Your task to perform on an android device: Go to the Spinny app and browse for Mercedes-Benz cars.
Image 0: 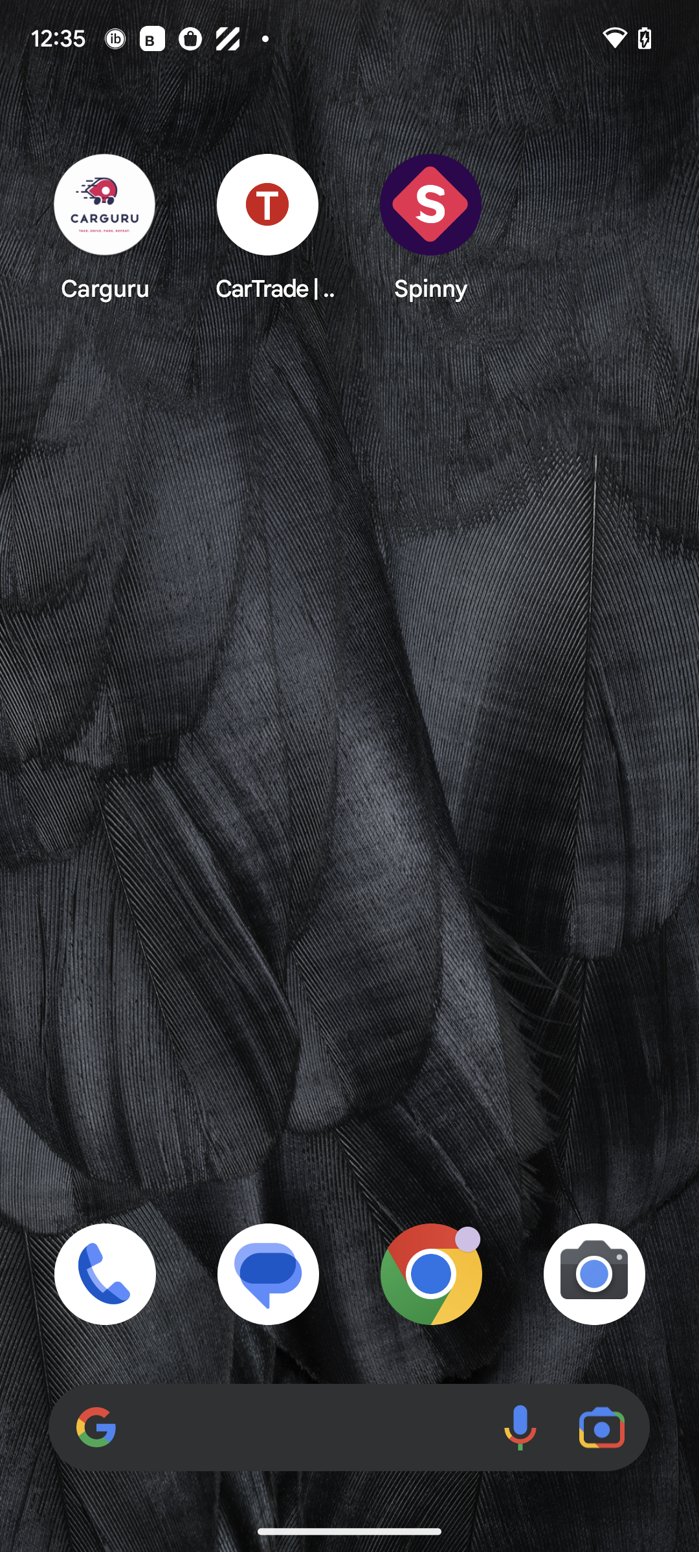
Open the Spinny app.
Step 0: open app "Spinny"
Image 1: 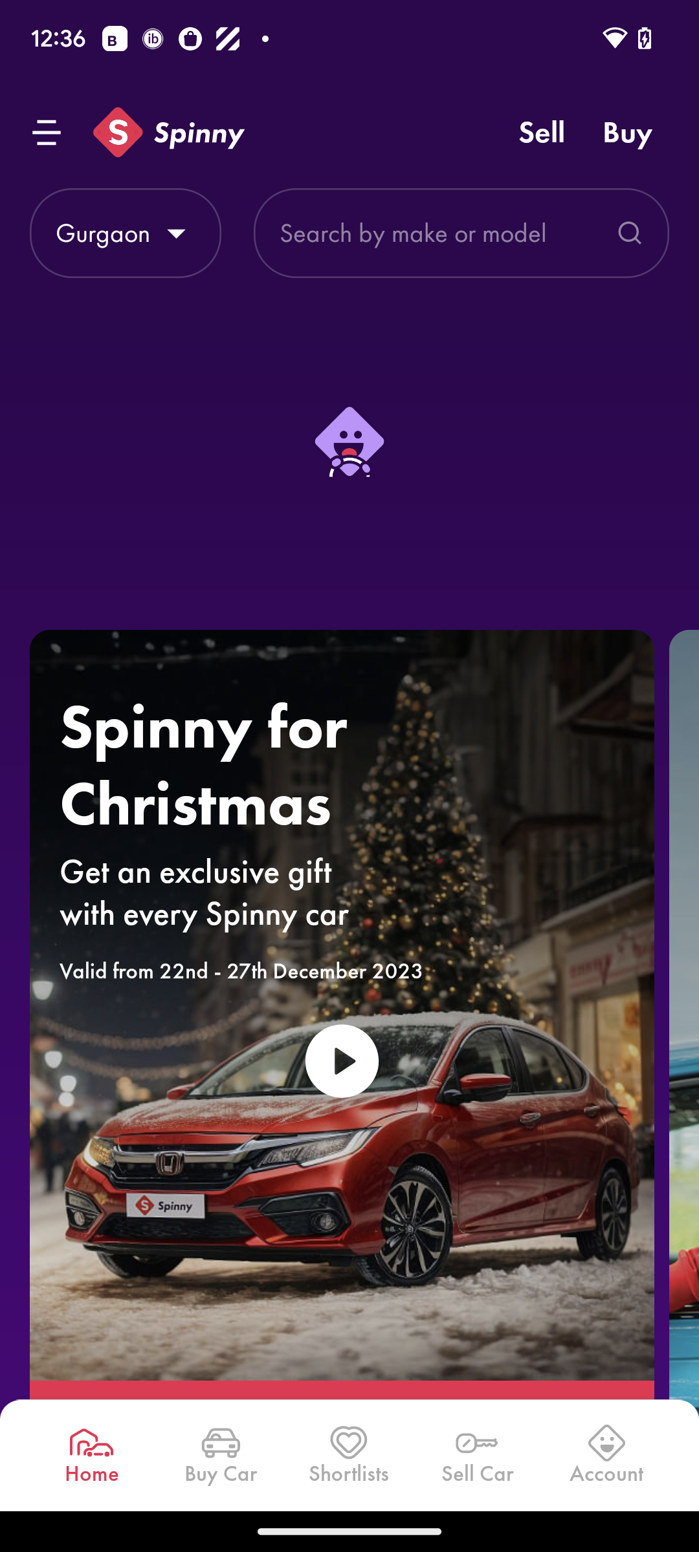
Click on the search bar at the top of the screen.
Step 1: click (413, 233)
Image 2: 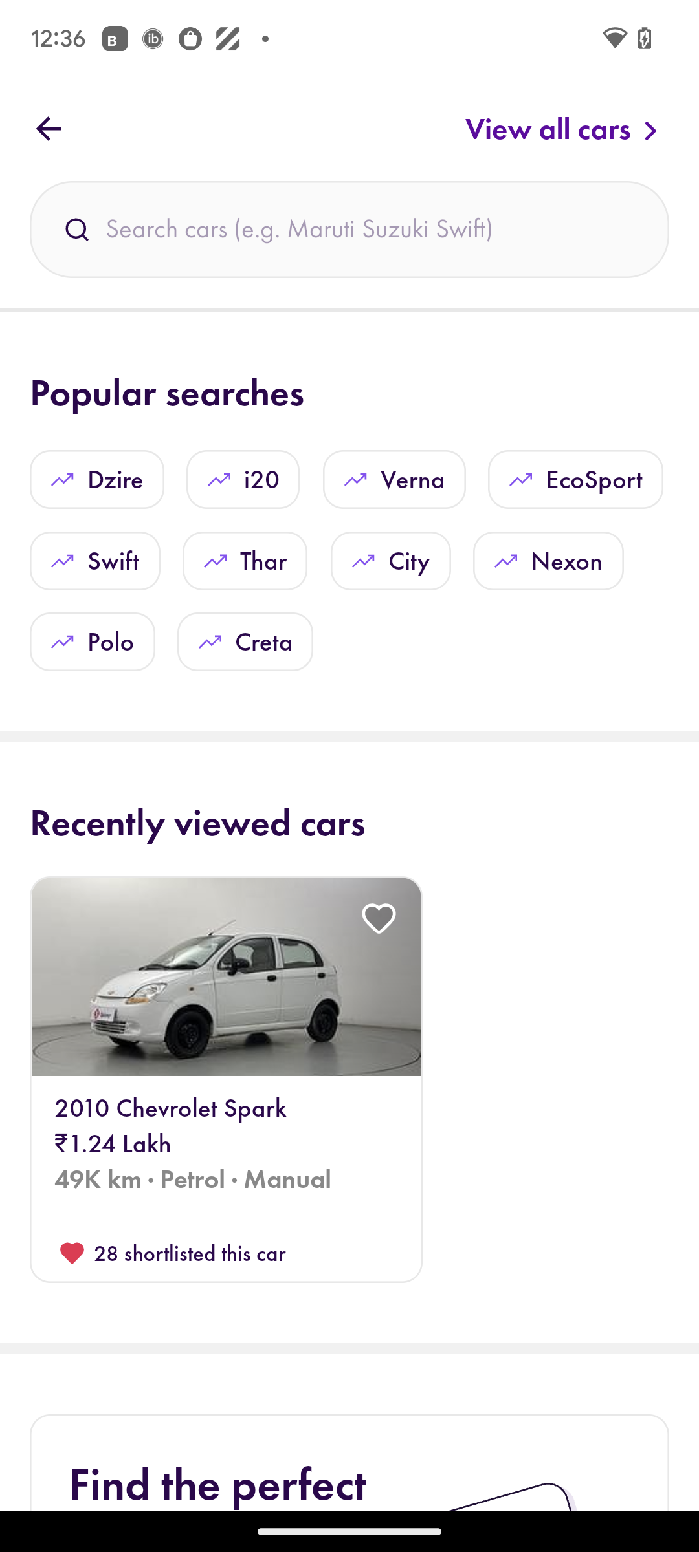
Type Mercedes-Benz in the search bar.
Step 2: click (346, 229)
Image 3: 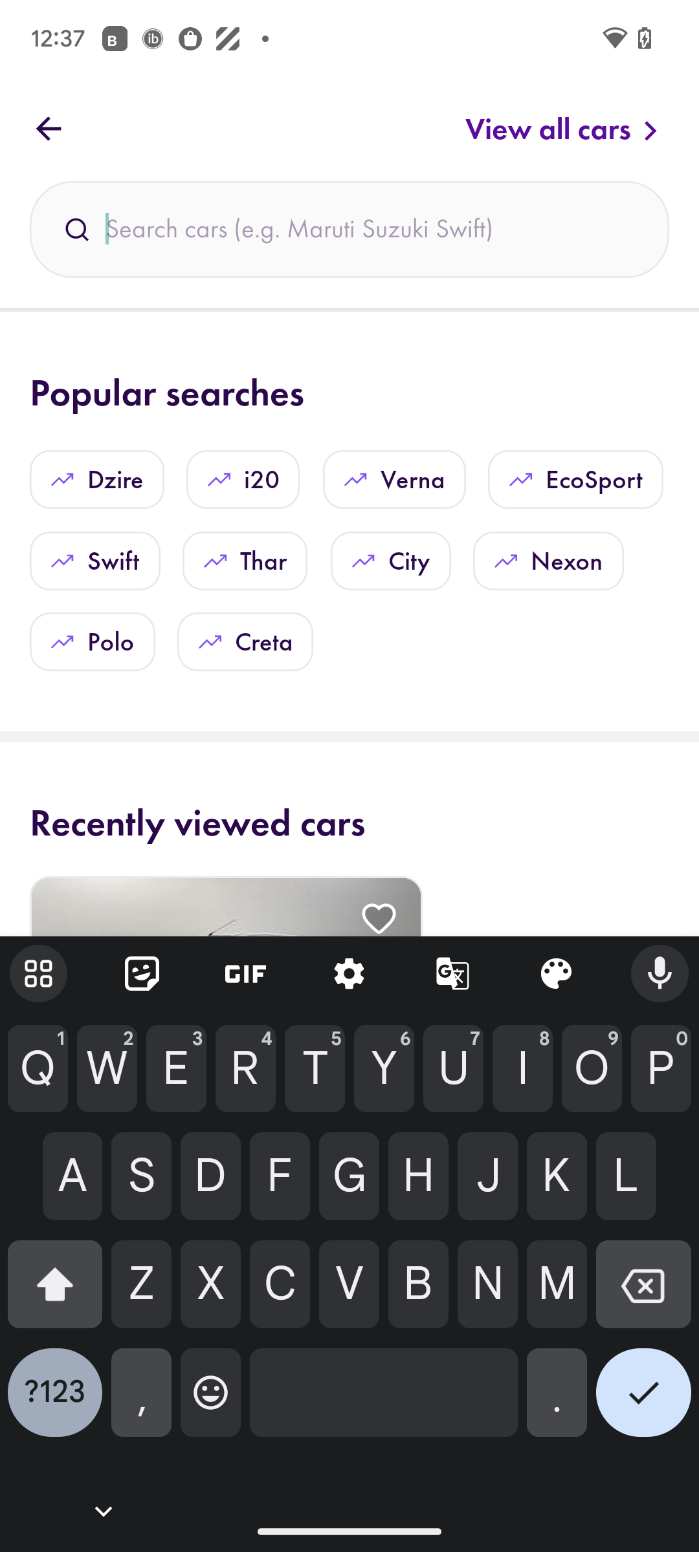
Type Mercedes-Benz in the search bar.
Step 3: type "Mercedes Benz"
Image 4: 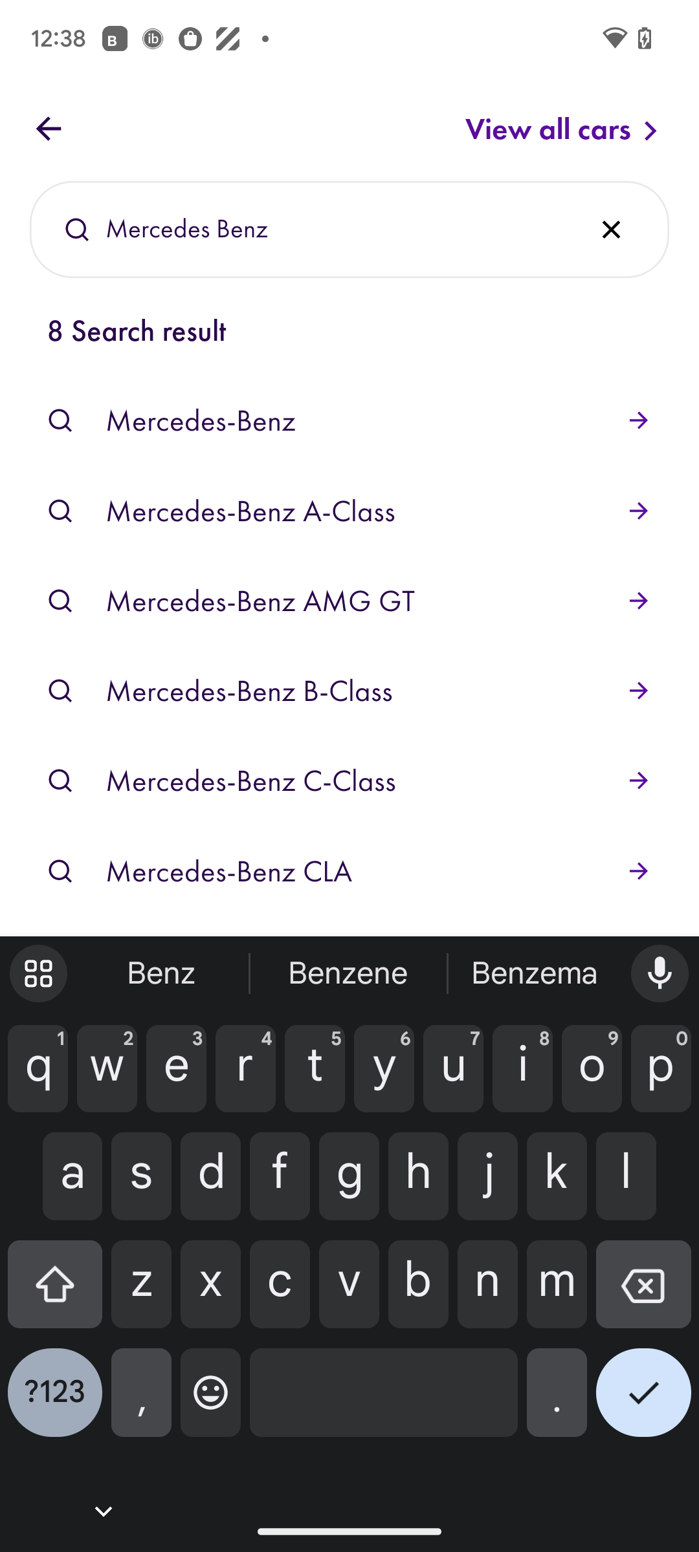
Click on the tick icon at the bottom right corner of the screen.
Step 4: click (643, 1403)
Image 5: 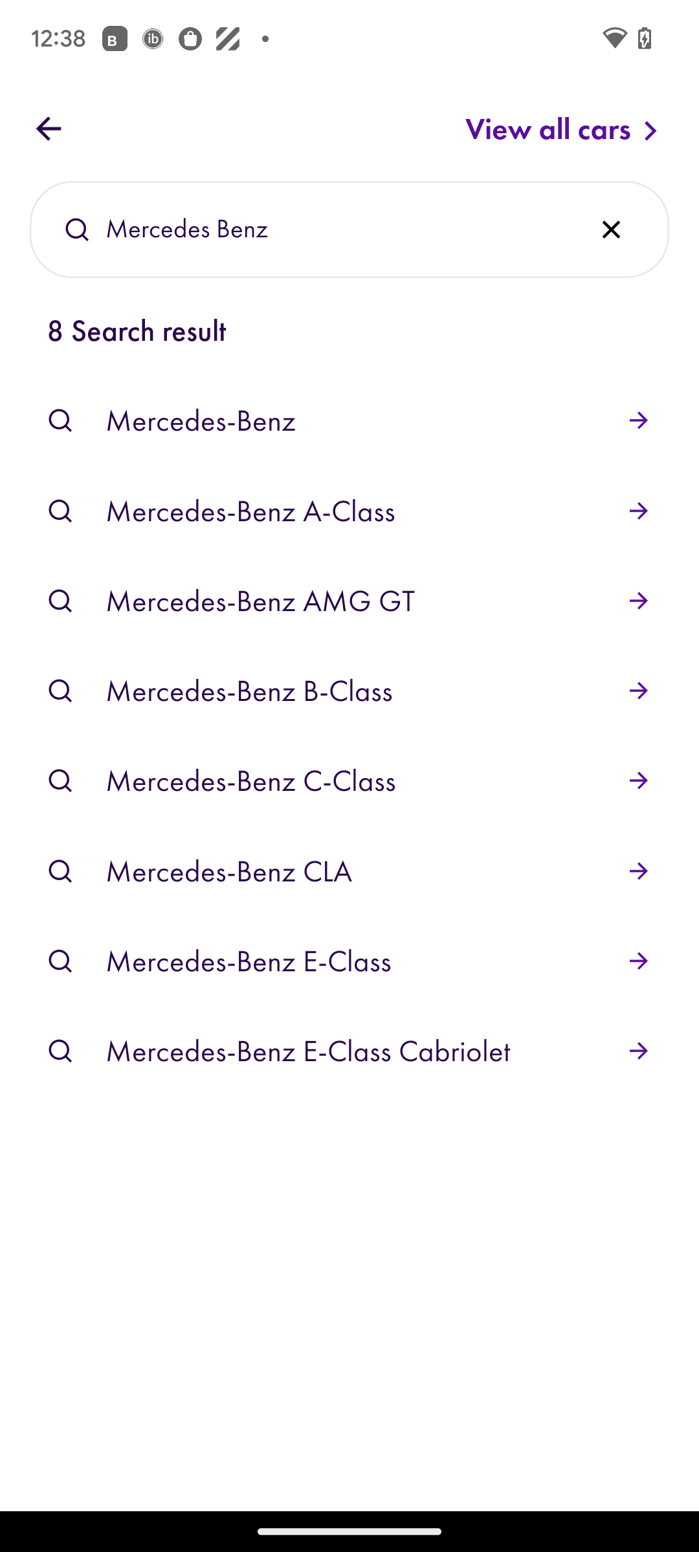
Click on the first option in the search result section.
Step 5: click (201, 420)
Image 6: 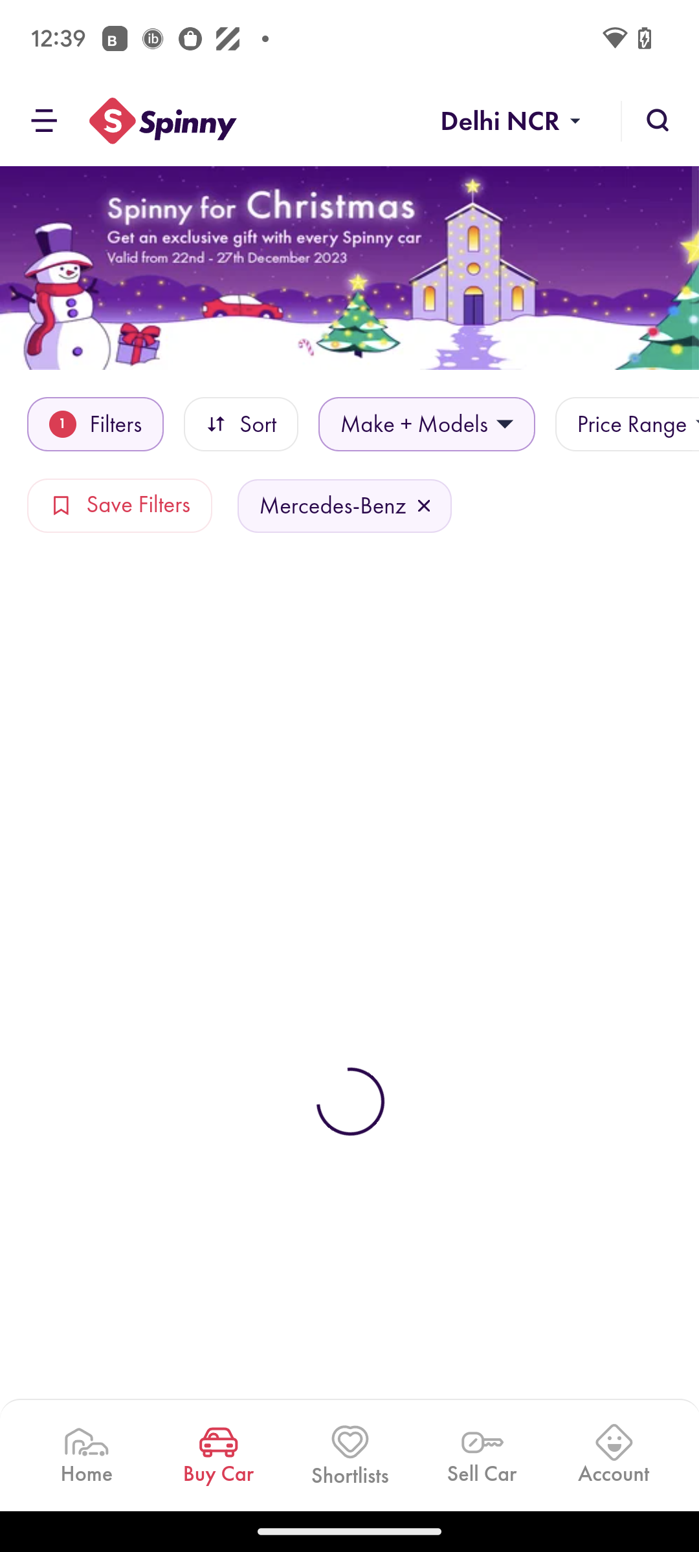
Click on the first option in the search result section.
Step 6: wait
Image 7: 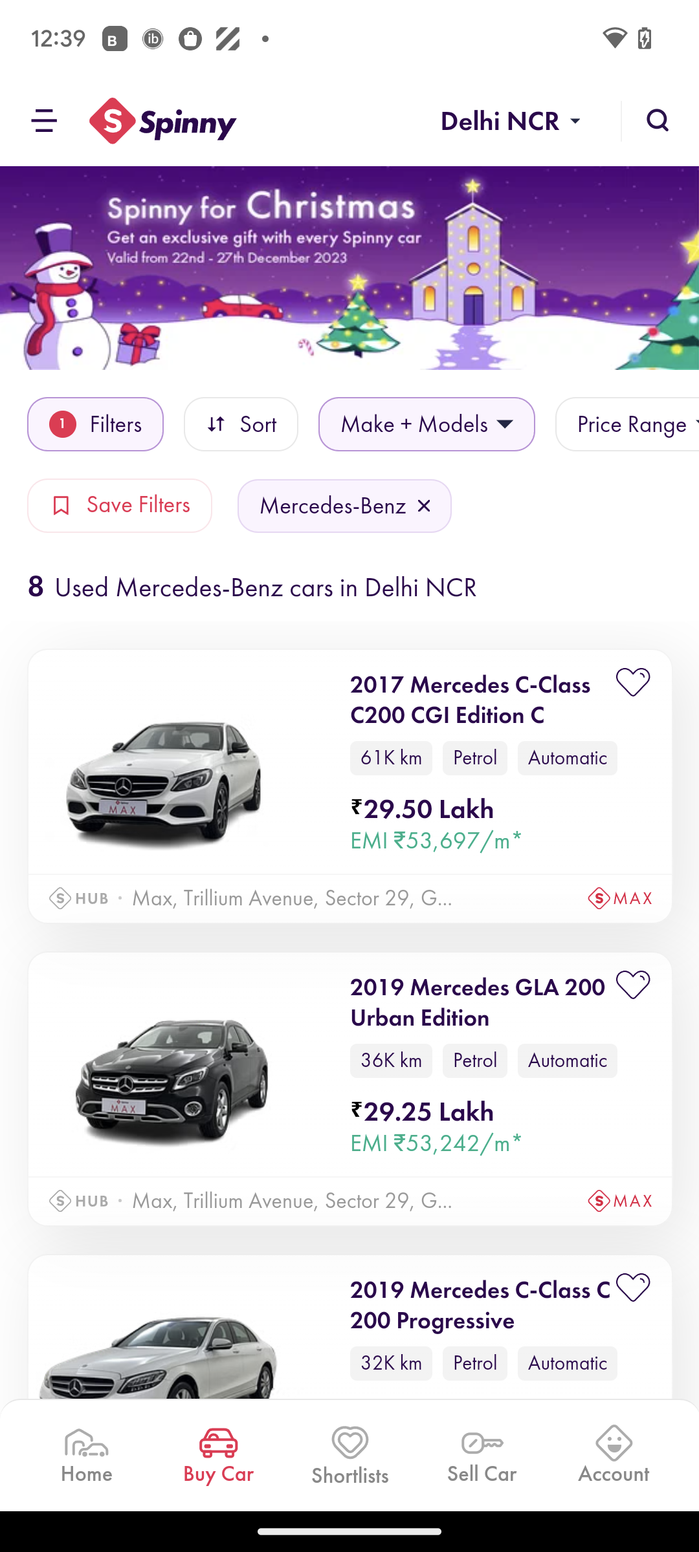
Scroll up
Step 7: scroll down
Image 8: 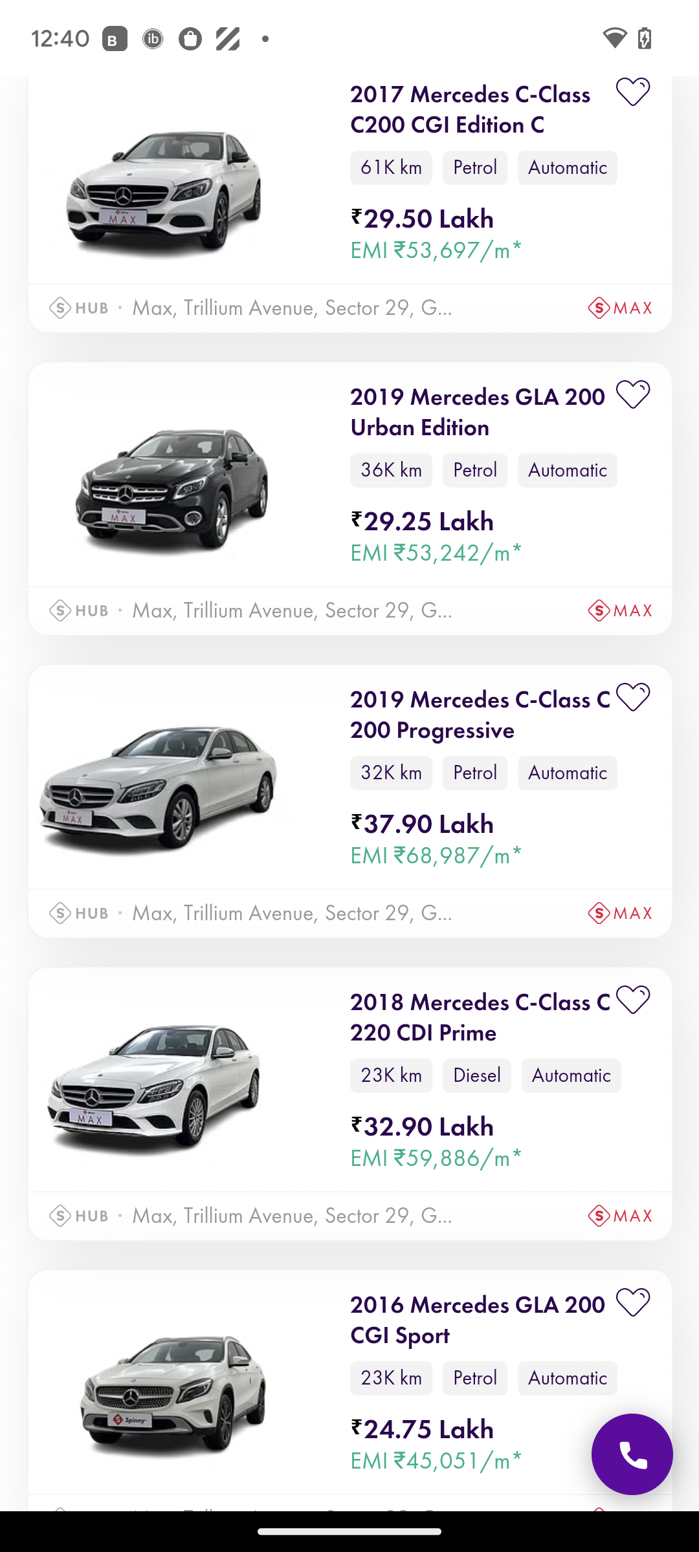
Scroll up
Step 8: scroll down
Image 9: 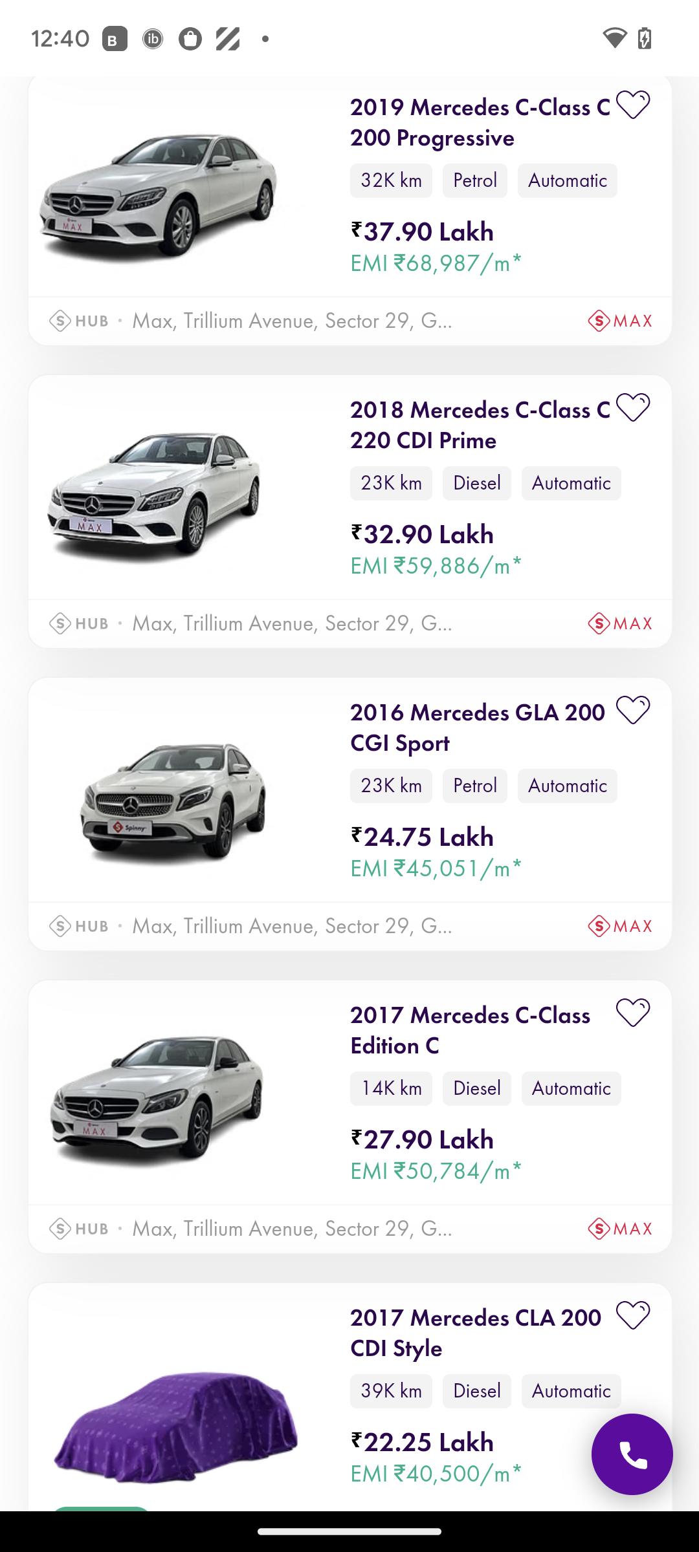
Scroll up
Step 9: scroll down